Your task to perform on an android device: I want to create a document with the text "My most favourite movies are Jurassic Park, The Shawshank Redemption,The Godfather etc." in Google Docs.
Image 0: 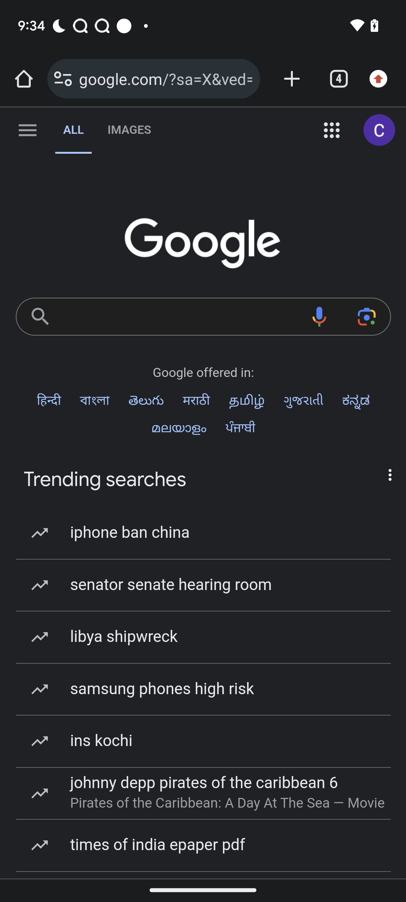
Open google docs app
Step 0: open app "Docs"
Image 1: 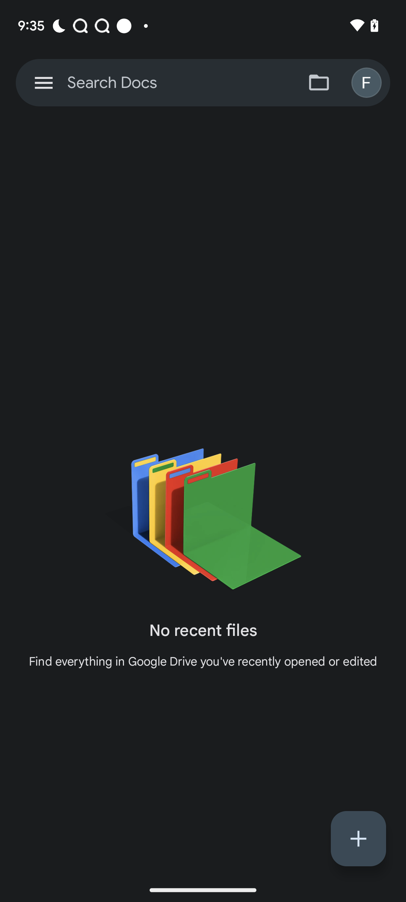
Click on the plus icon at the bottom right of the screen
Step 1: click (358, 838)
Image 2: 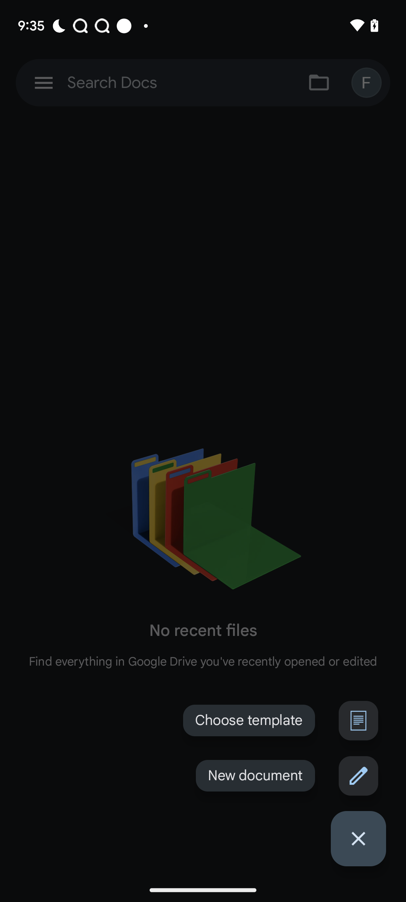
Click on New Document
Step 2: click (358, 776)
Image 3: 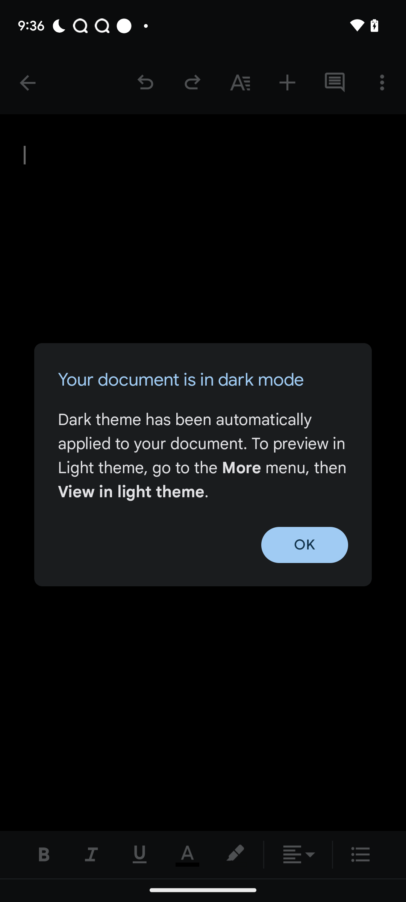
Click on New Document
Step 3: wait
Image 4: 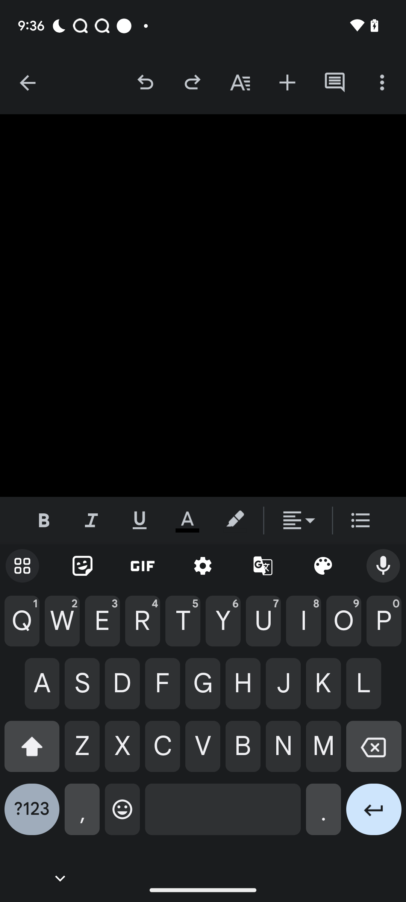
Click on New Document
Step 4: wait
Image 5: 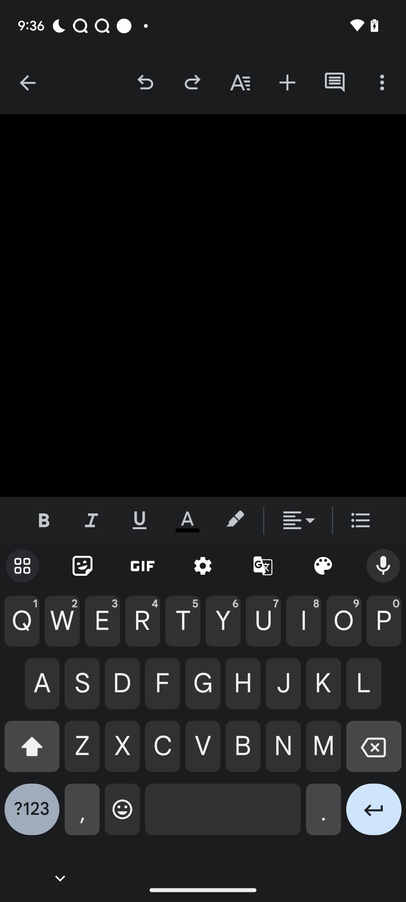
Enter Title as My most favourite Movies
Step 5: type "My most favourite movies"
Image 6: 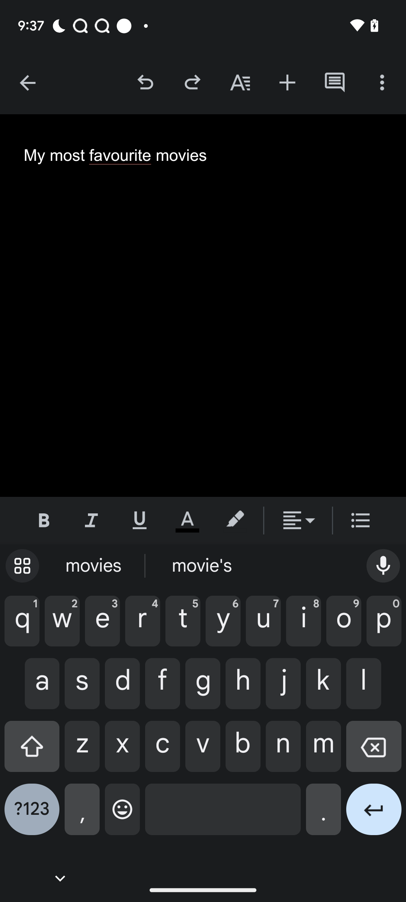
Click on arrow icon in the keypad
Step 6: click (374, 815)
Image 7: 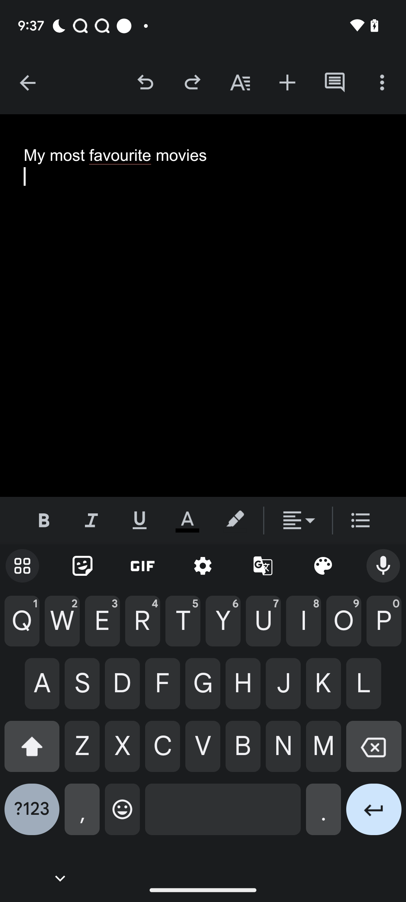
Enter movie names such as Jurassic Park, The Shawshank Redemption,The Godfather
Step 7: type "urassic Park, The Shawshank Redemption,The Godfather"
Image 8: 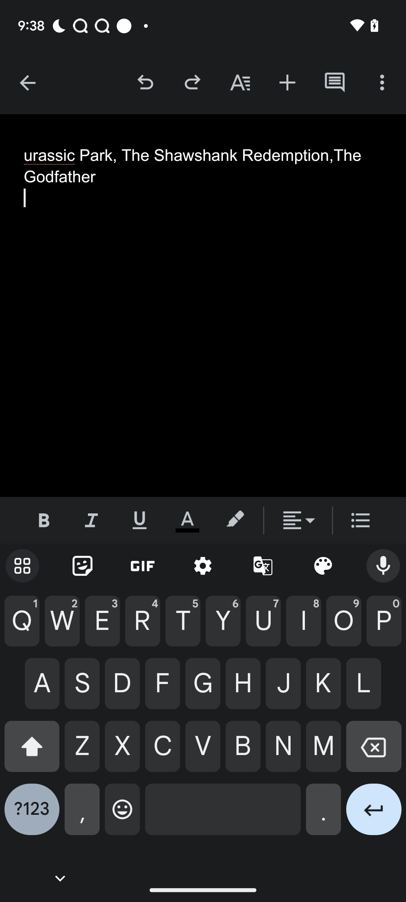
Enter movie names such as Jurassic Park, The Shawshank Redemption,The Godfather
Step 8: wait
Image 9: 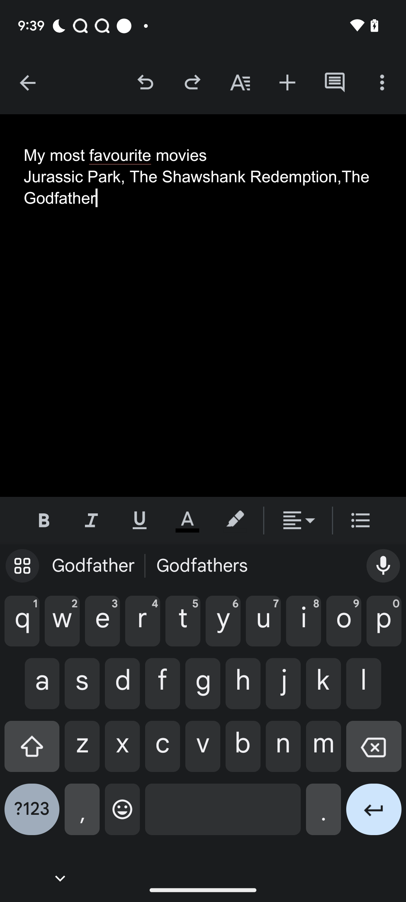
Enter movie names such as Jurassic Park, The Shawshank Redemption,The Godfather
Step 9: wait